Your task to perform on an android device: Create a new document related to new cars in the WPS Office.
Image 0: 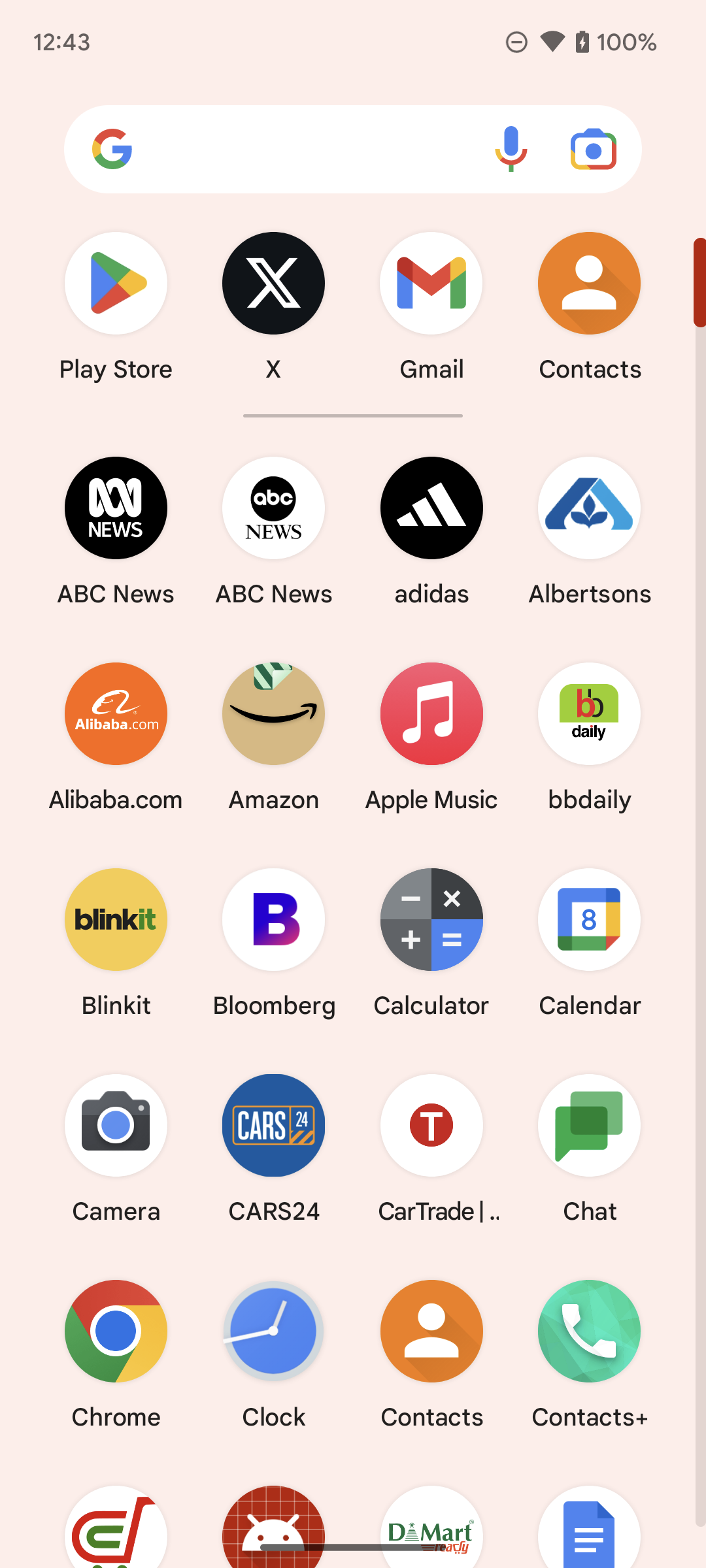
Open WPS office app.
Step 0: open app "WPS Office"
Image 1: 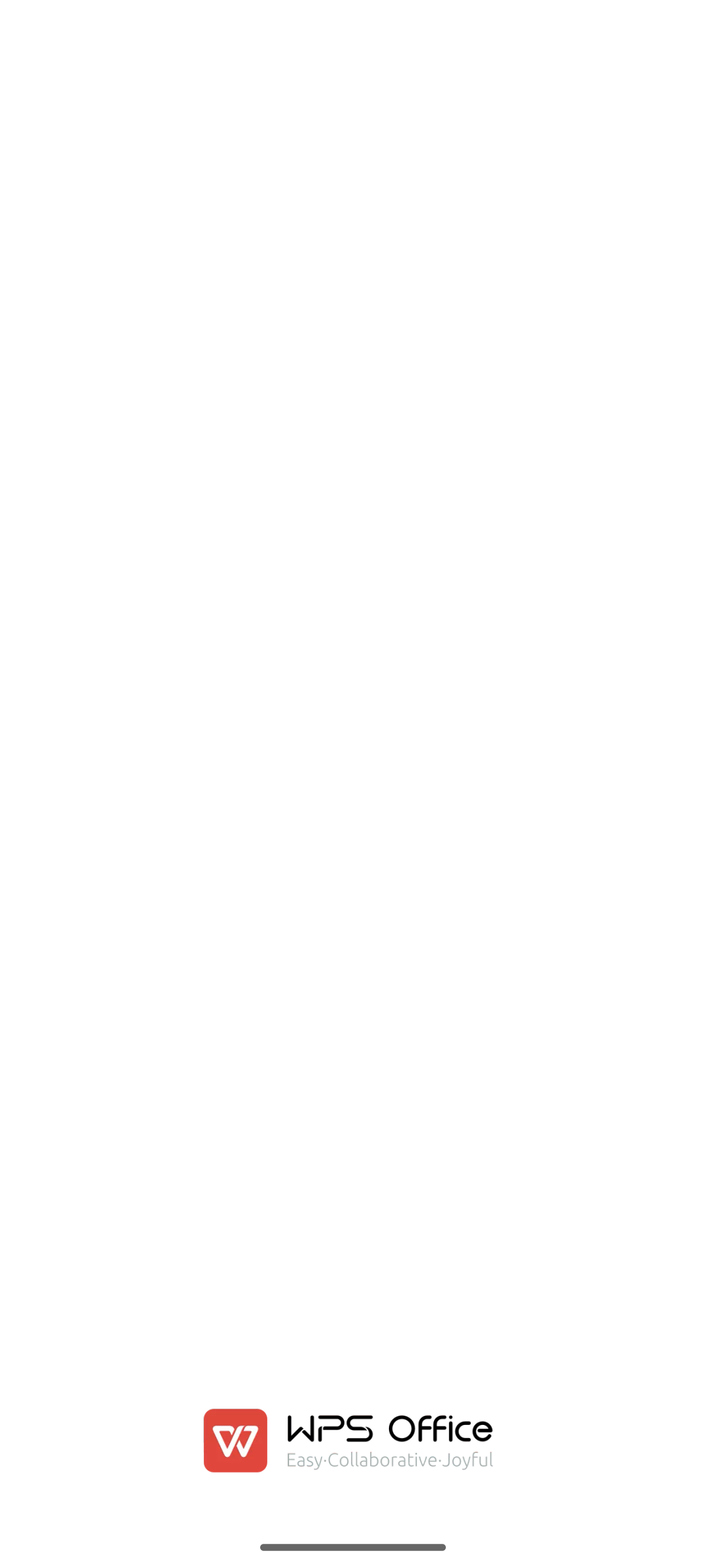
Open WPS office app.
Step 1: wait
Image 2: 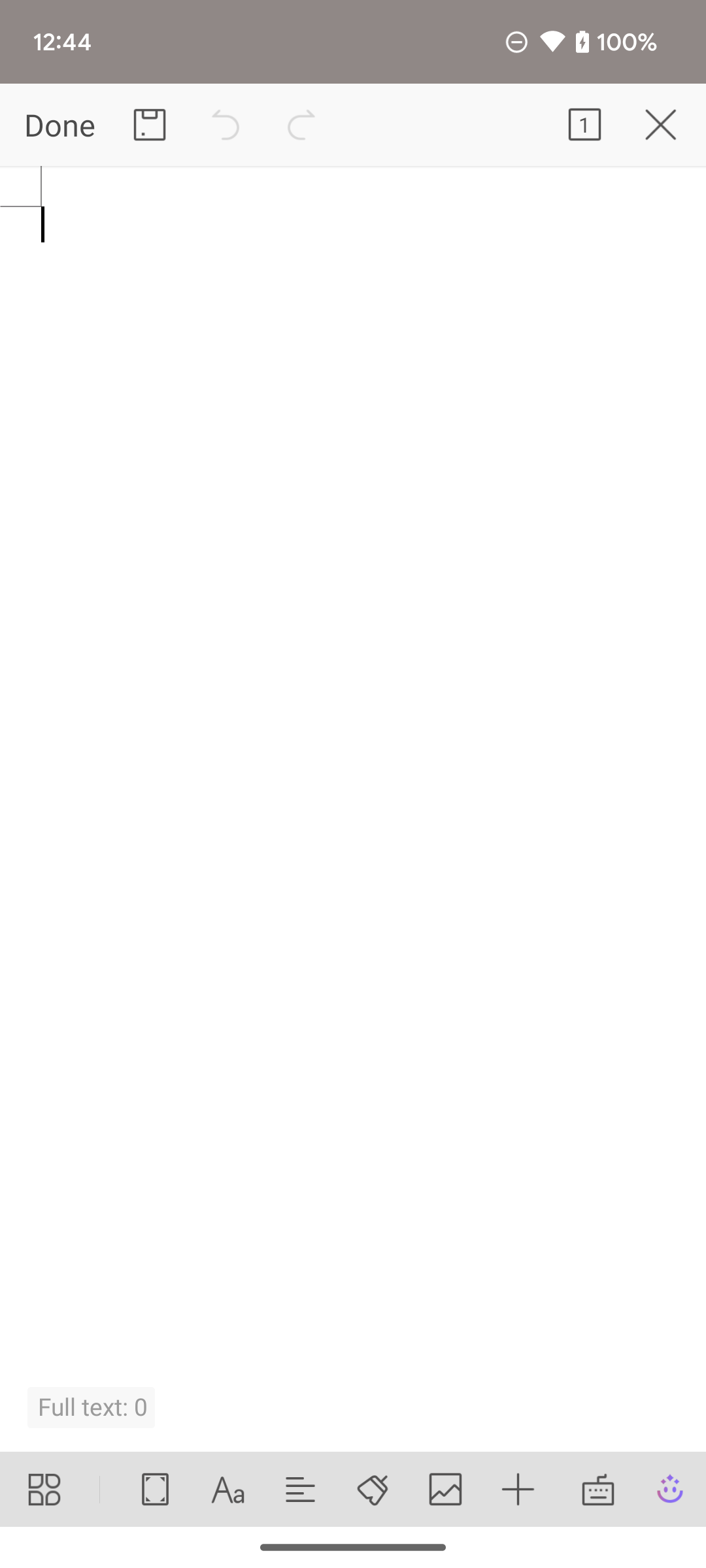
Type New car on the screen.
Step 2: type "New car"
Image 4: 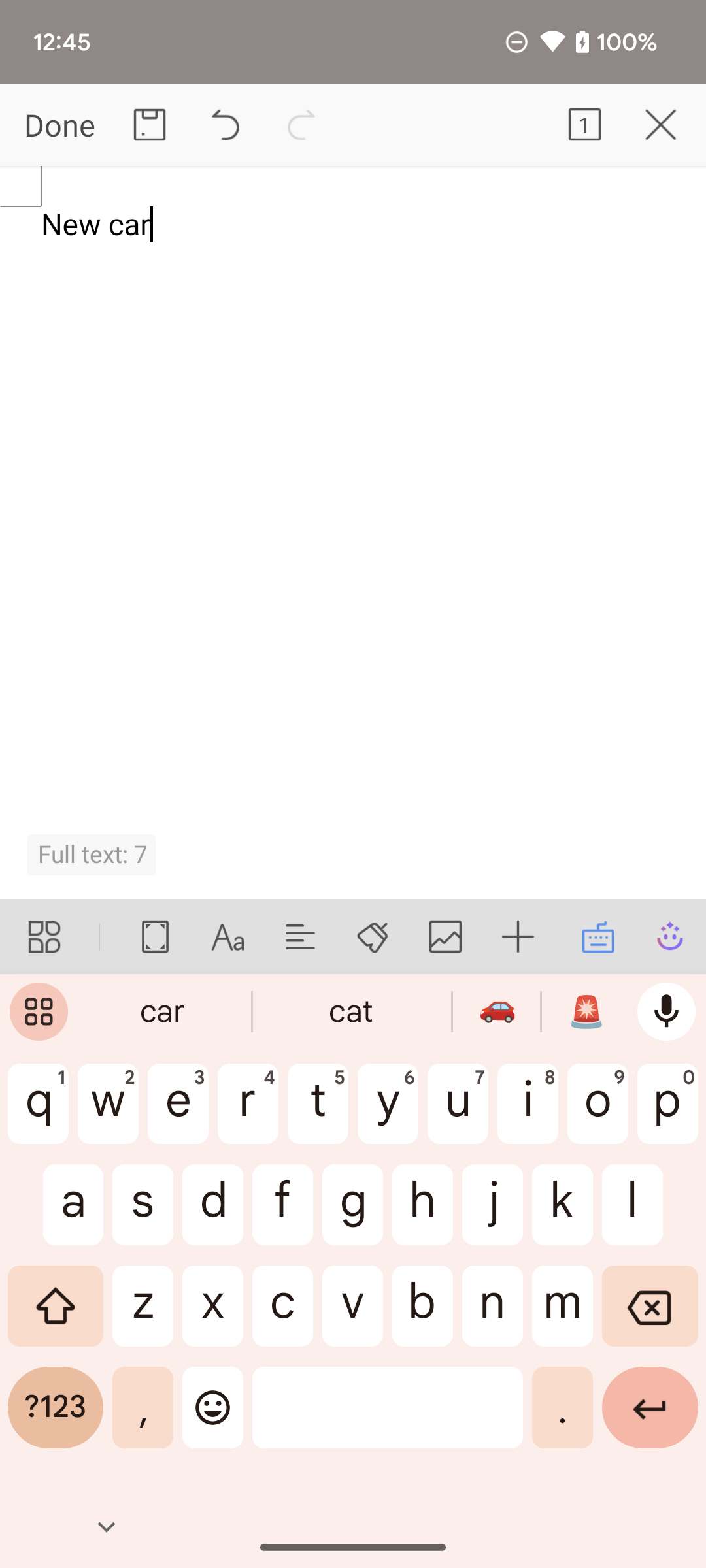
Click on the Done option on the top left corner of the screen.
Step 4: click (56, 125)